Your task to perform on an android device: I am all done with the browsing , add the Elegant feet shoes  to the wishlist in the Amazon app
Image 0: 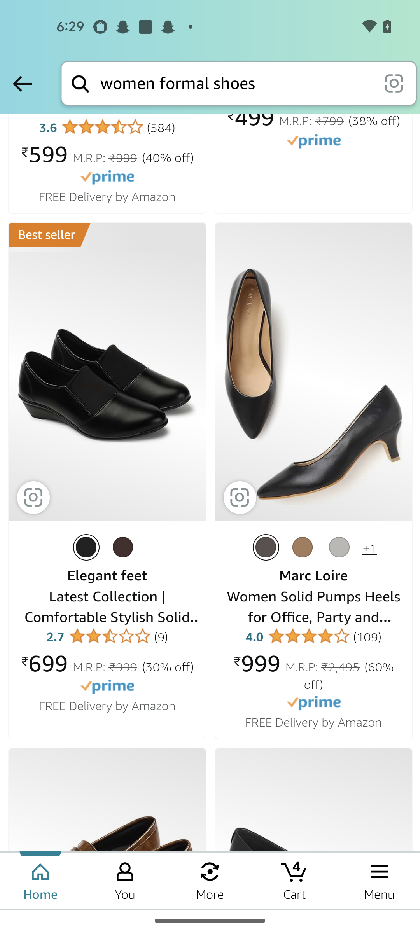
Click on the  Elegant feet shoes
Step 0: click (107, 388)
Image 1: 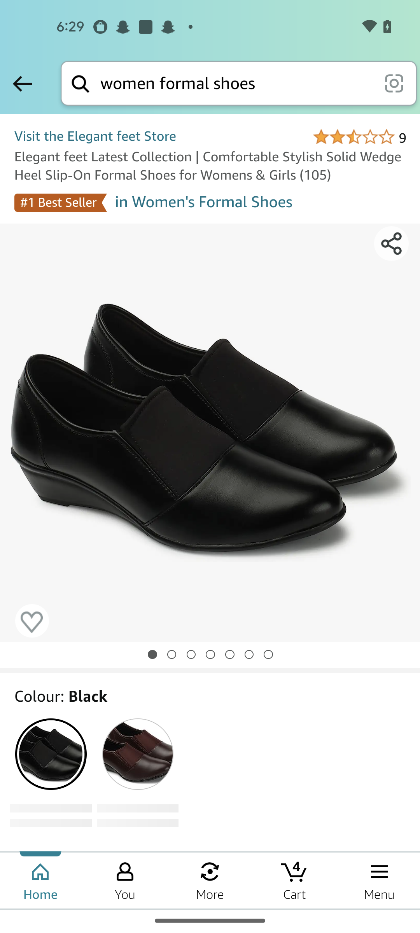
Swipe up to view the Add to cart button
Step 1: scroll down
Image 2: 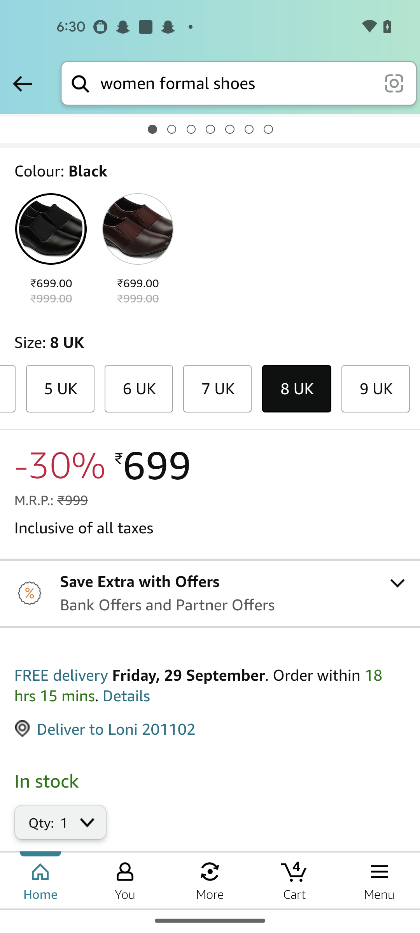
Swipe up to view the Add to cart button
Step 2: scroll down
Image 3: 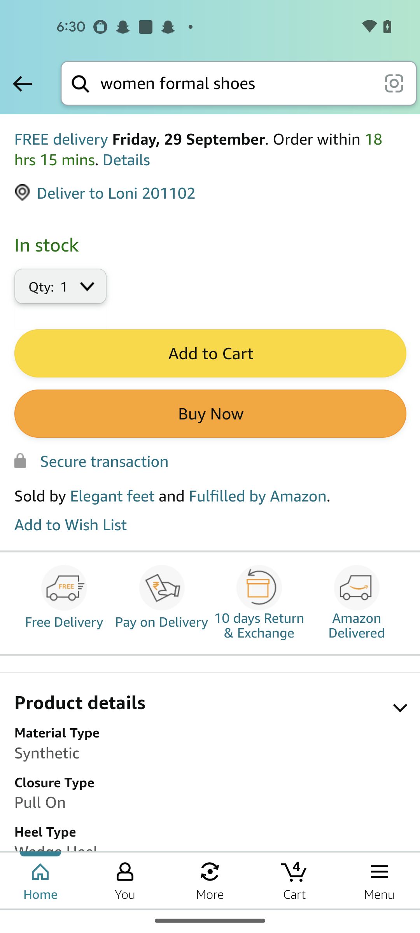
Click on the Add to cart button 
Step 3: click (210, 353)